Your task to perform on an android device: Filter the search for smart speakers by the Amazon & Google brands on the Tata CLiQ app.
Image 0: 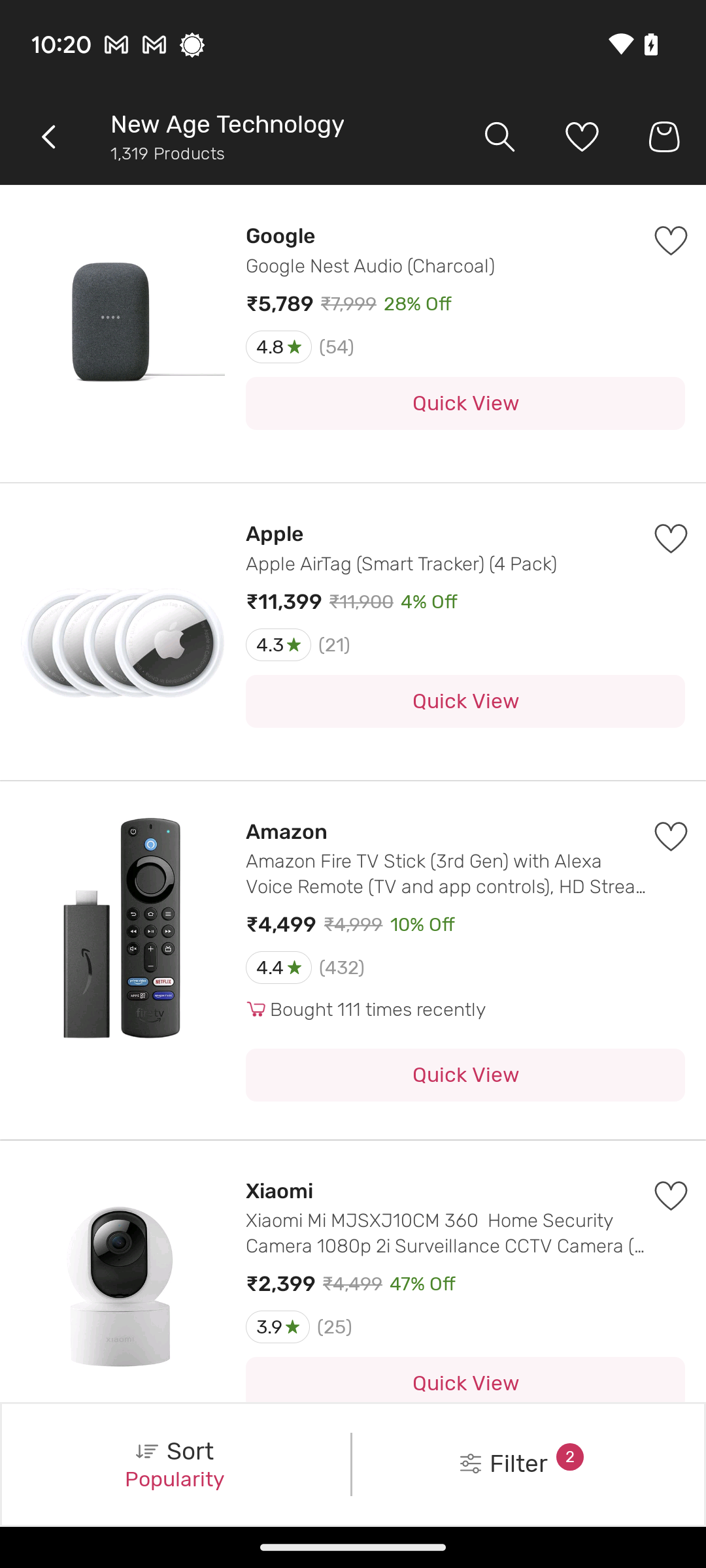
Click on the filters tab at the bottom-right of the screen.
Step 0: click (503, 1464)
Image 1: 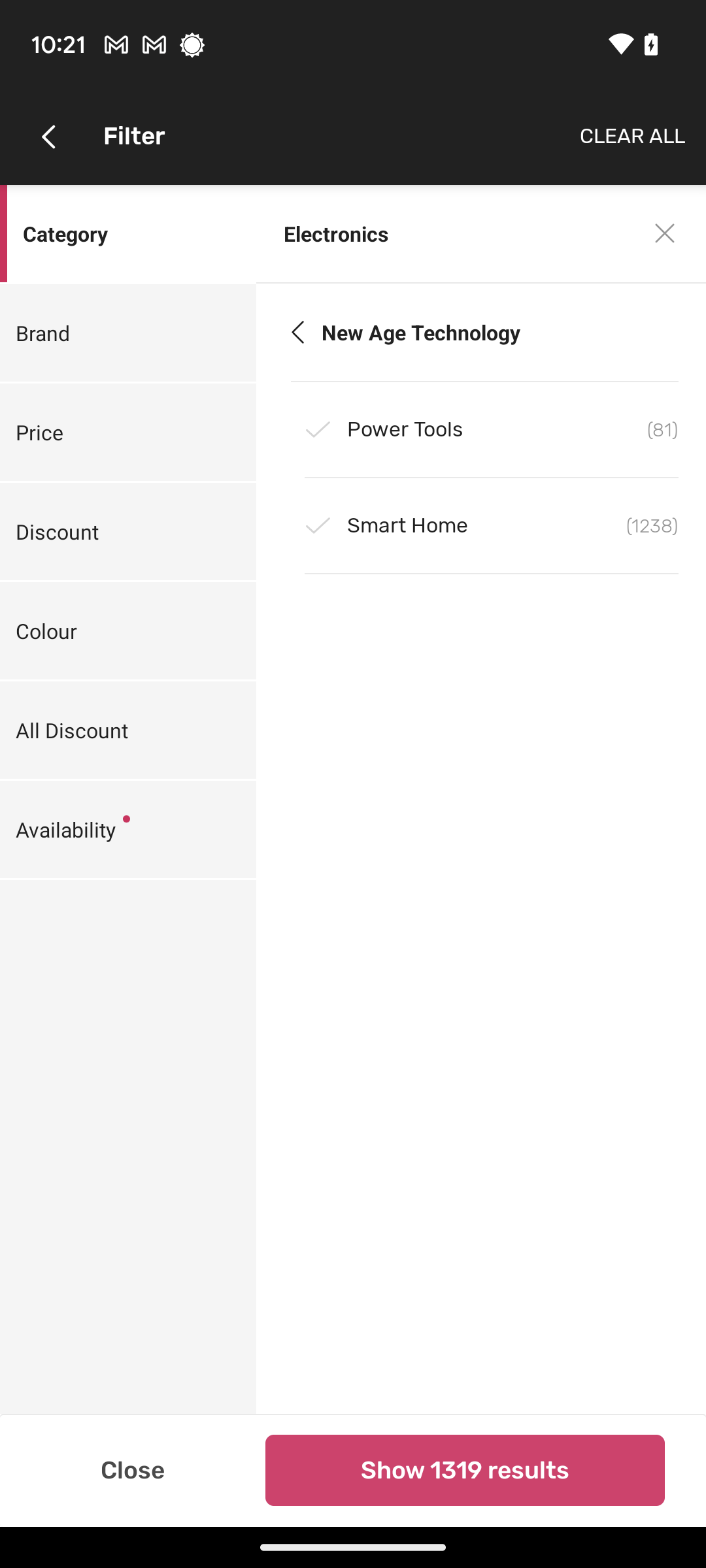
Click on the Brand tab.
Step 1: click (127, 333)
Image 2: 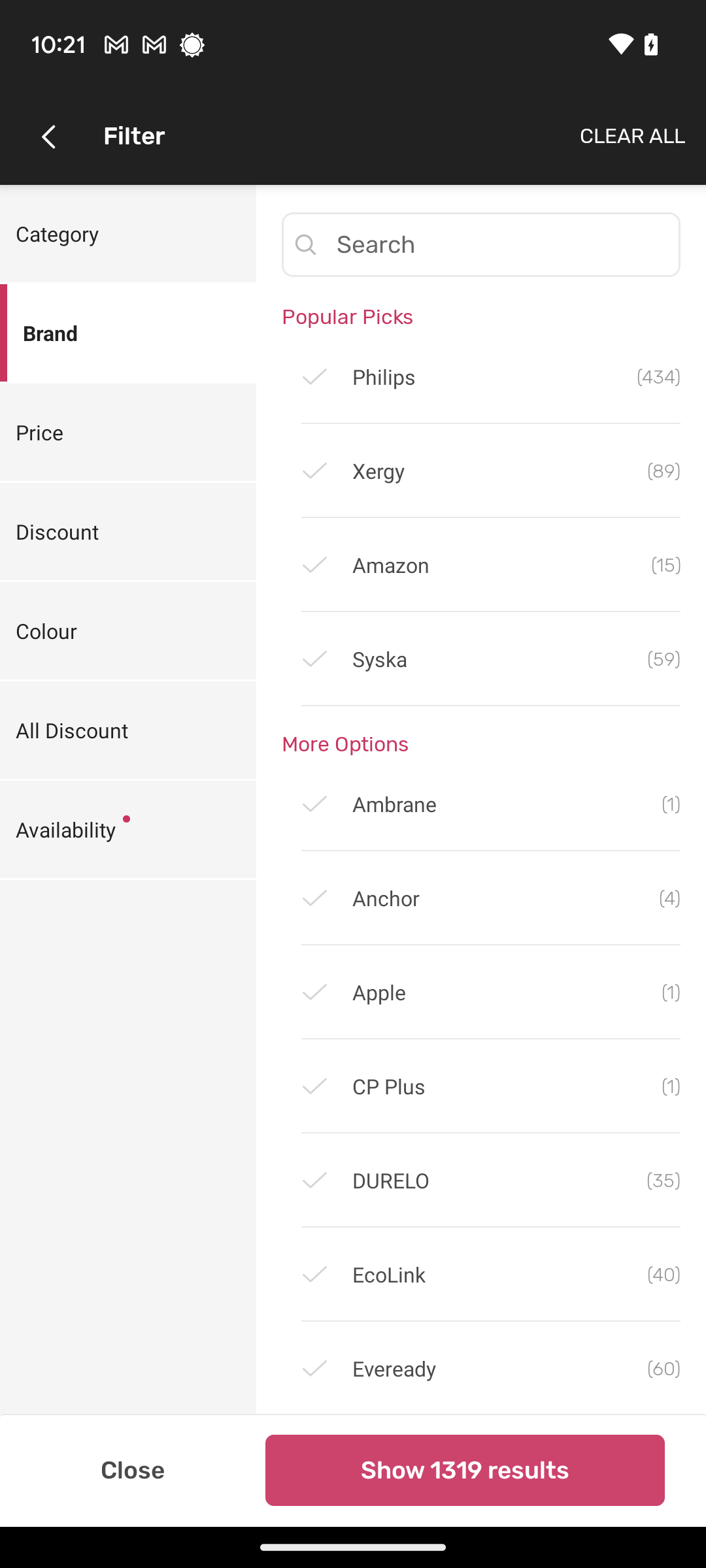
Select the Amazon brand.
Step 2: click (480, 565)
Image 3: 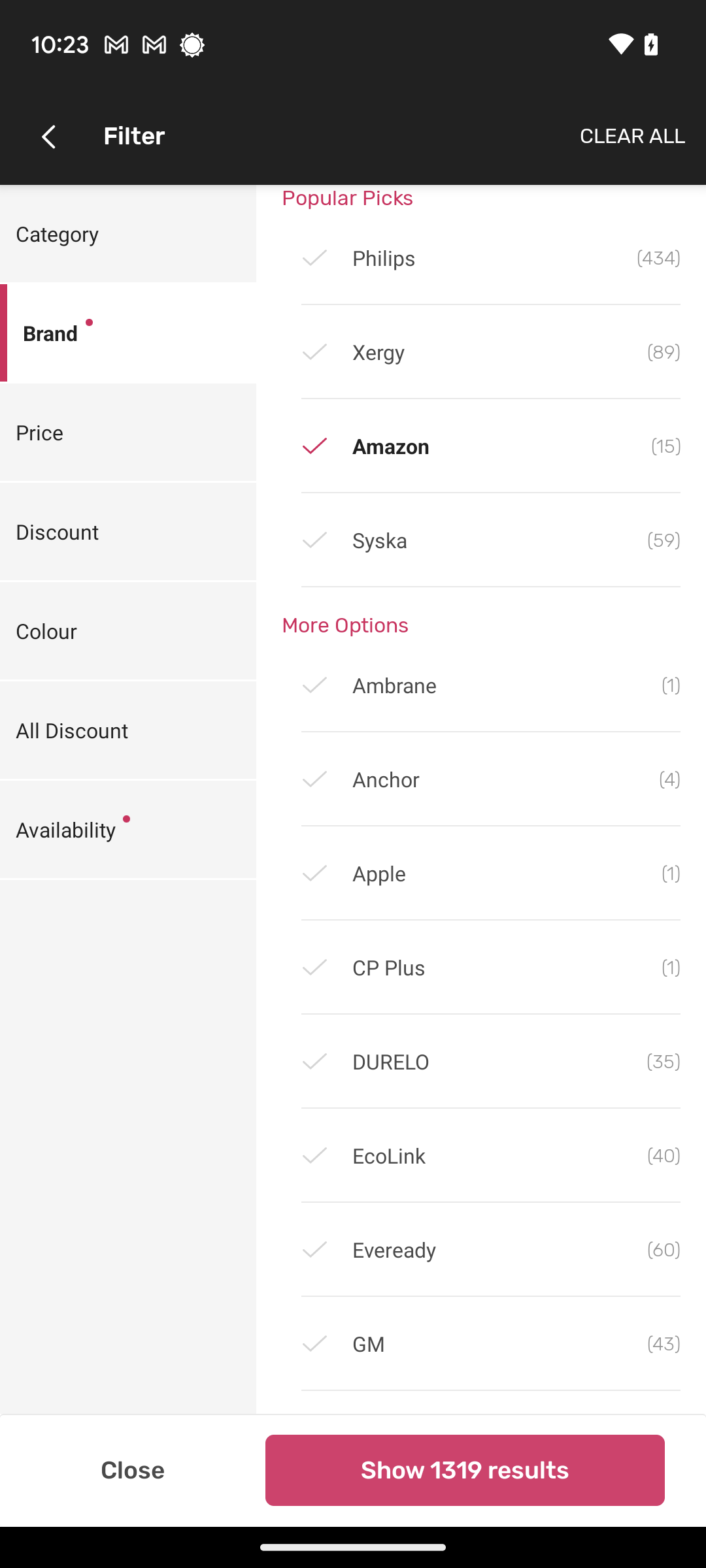
Scroll up to find google.
Step 3: scroll down
Image 4: 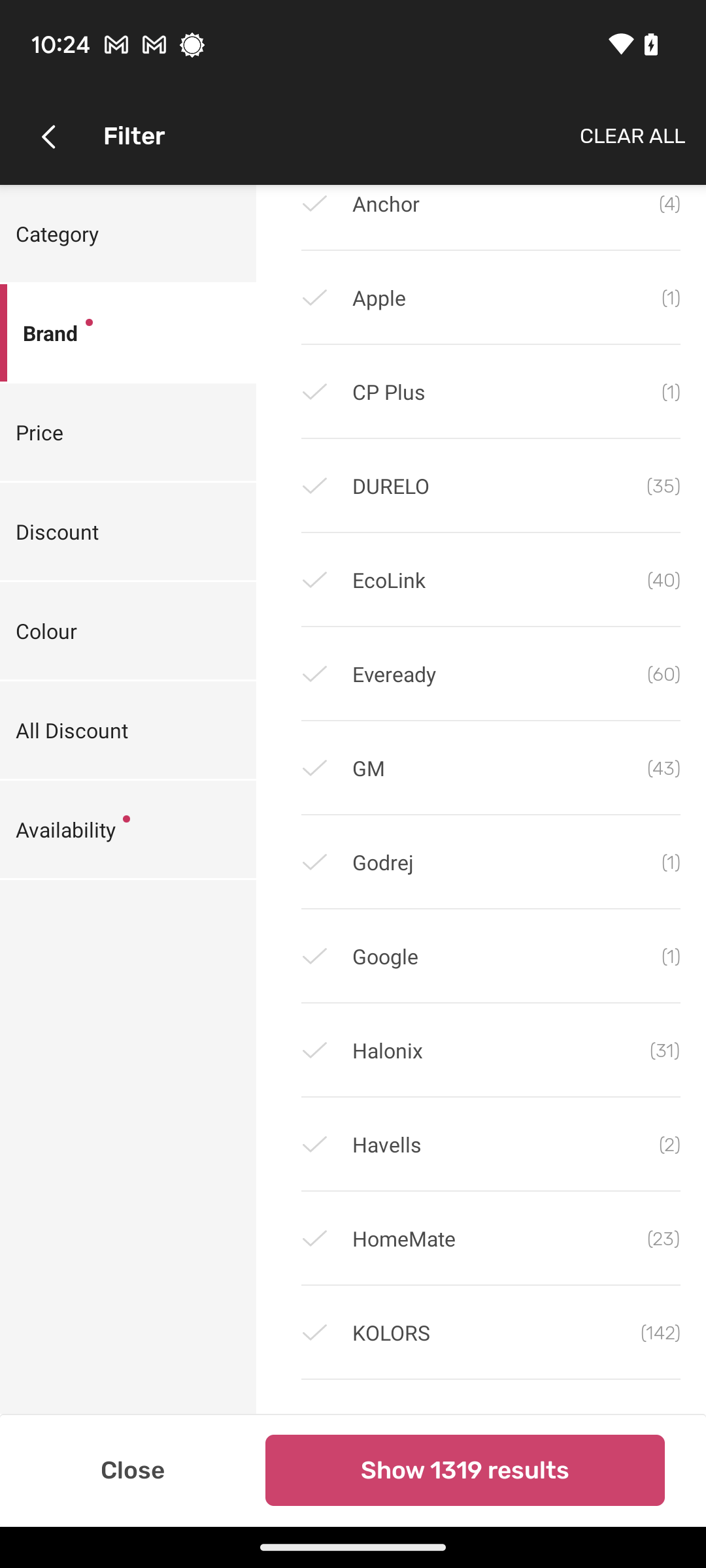
Select Google.
Step 4: click (480, 956)
Image 5: 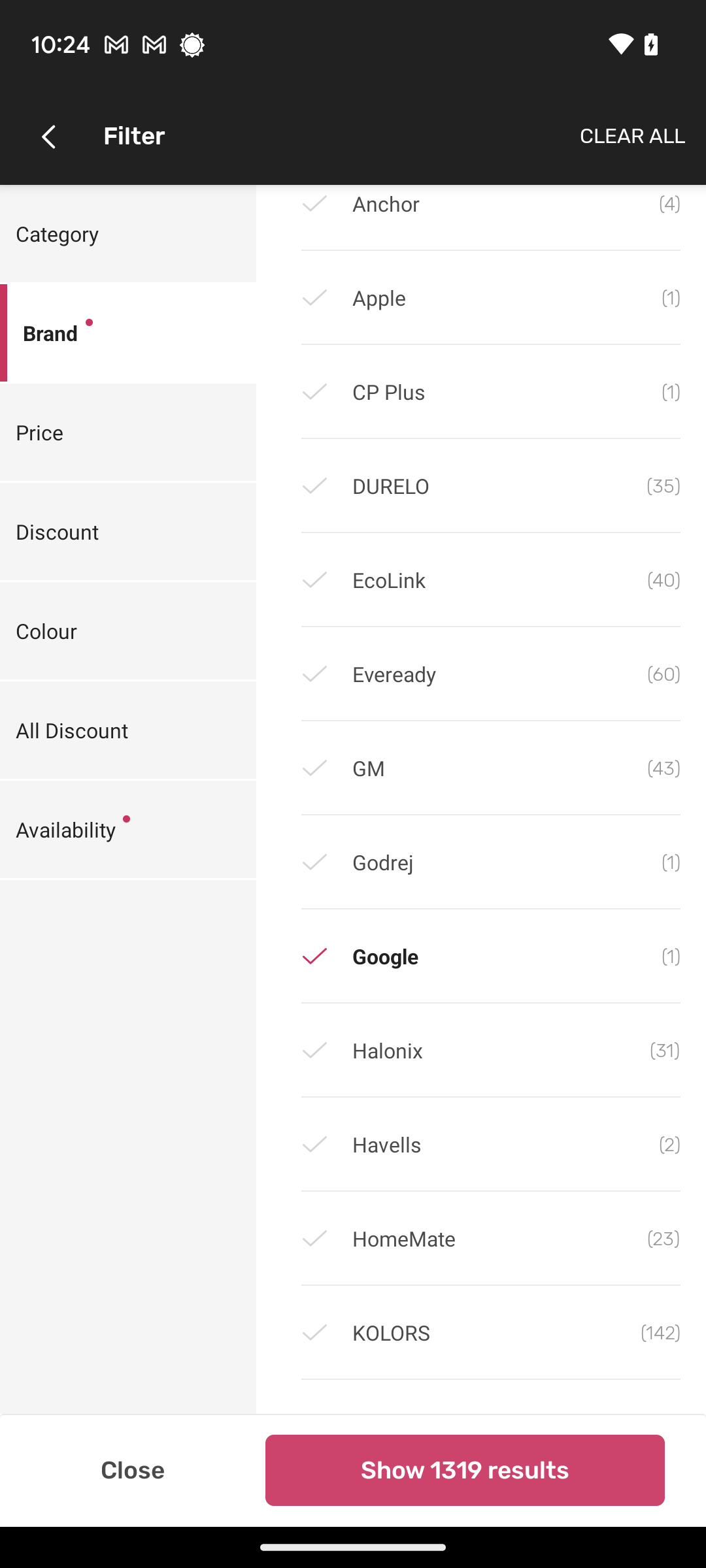
Click on the Show 1319 results tab at the bottom-right of the screen. 
Step 5: click (465, 1470)